Your task to perform on an android device: I decided to make the sweet potato curry at home because I loved the recipe. Save the potato curry recipe on the Kitchen Stories app for the same.
Image 0: 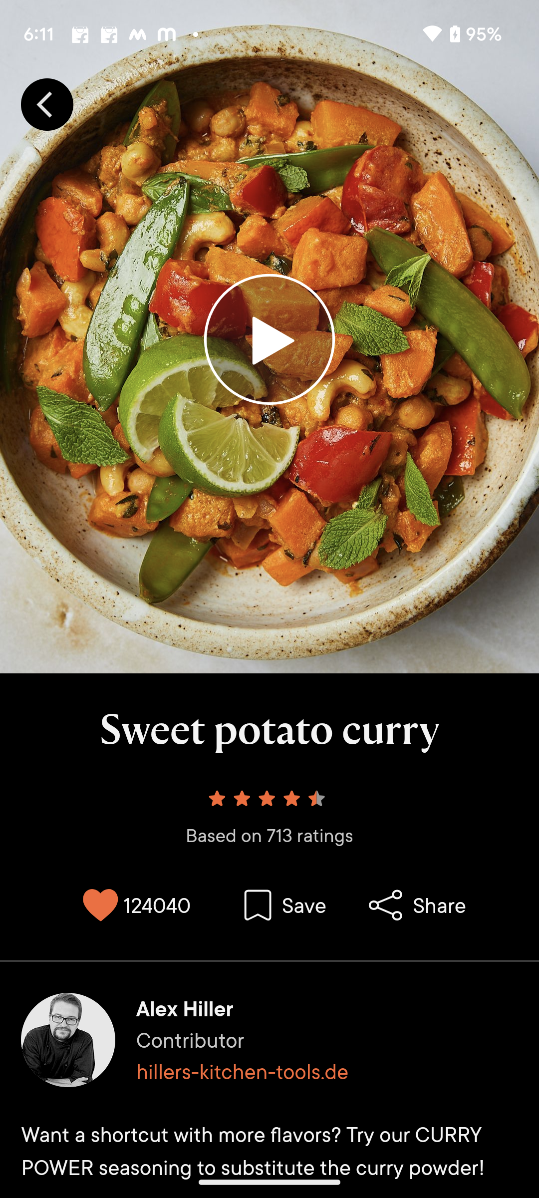
Click on the save option
Step 0: click (285, 905)
Image 1: 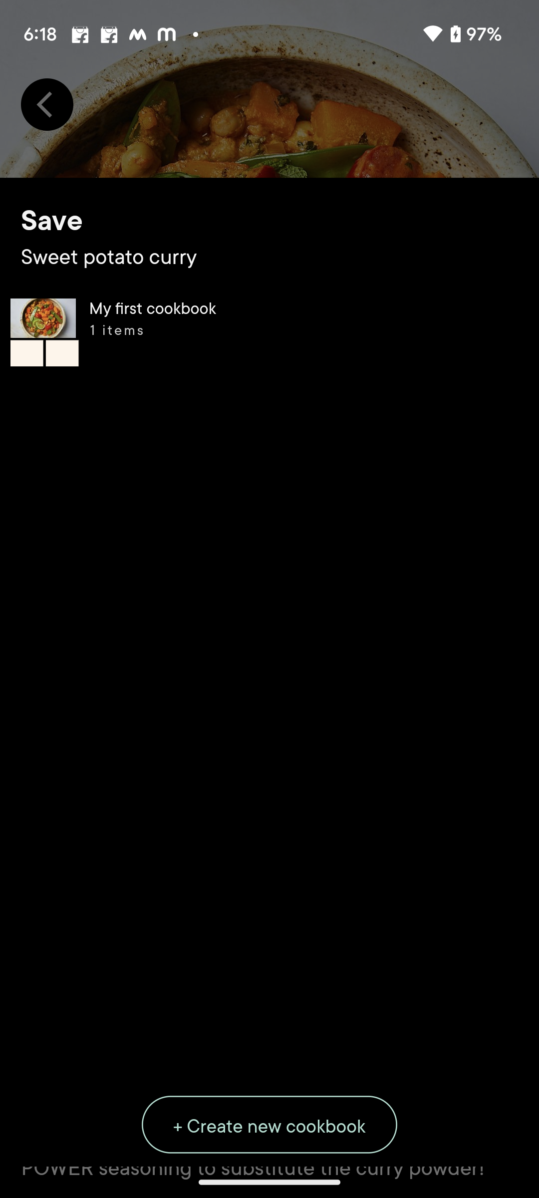
Click on My first cookbook
Step 1: click (269, 332)